Your task to perform on an android device: To change my bathroom shower , I want to search for shower on the jaquar app. 
Image 0: 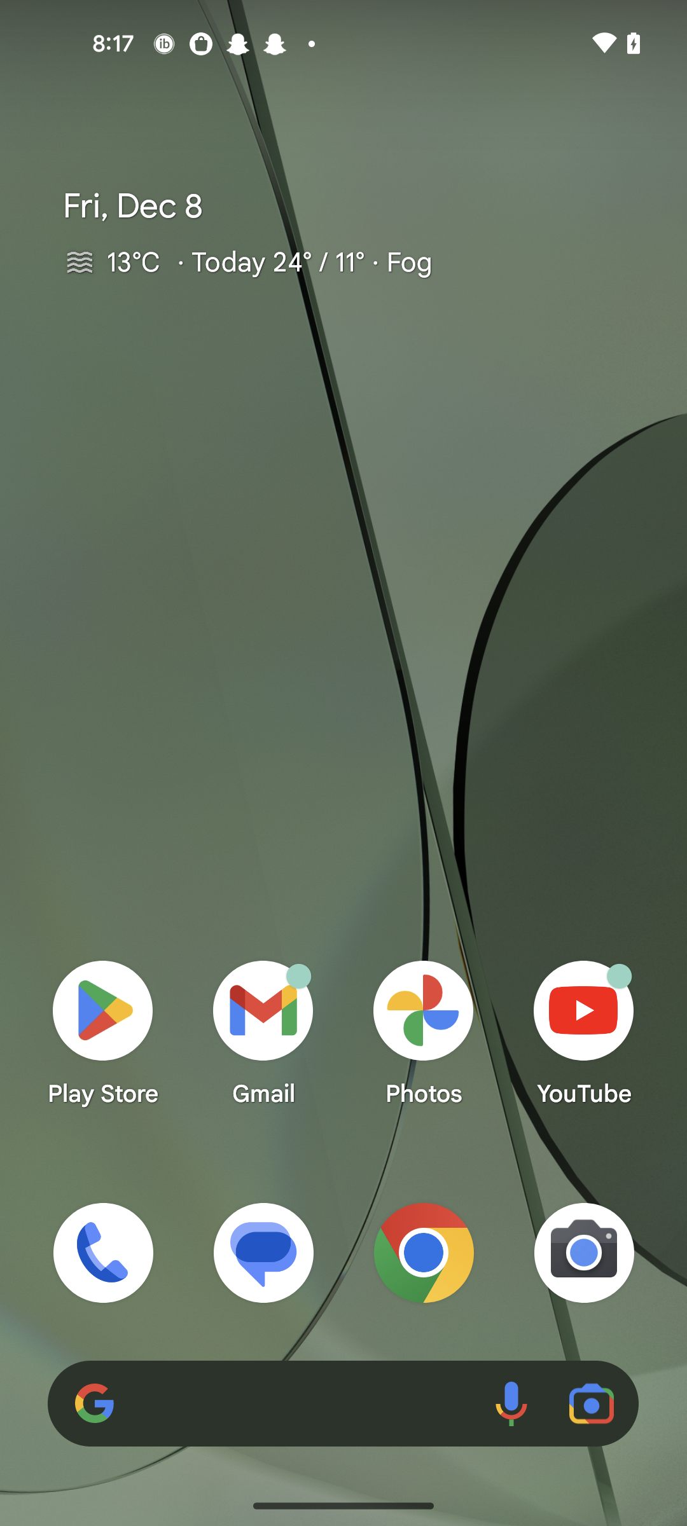
open the  jaquar app
Step 0: open app "Jaquar"
Image 1: 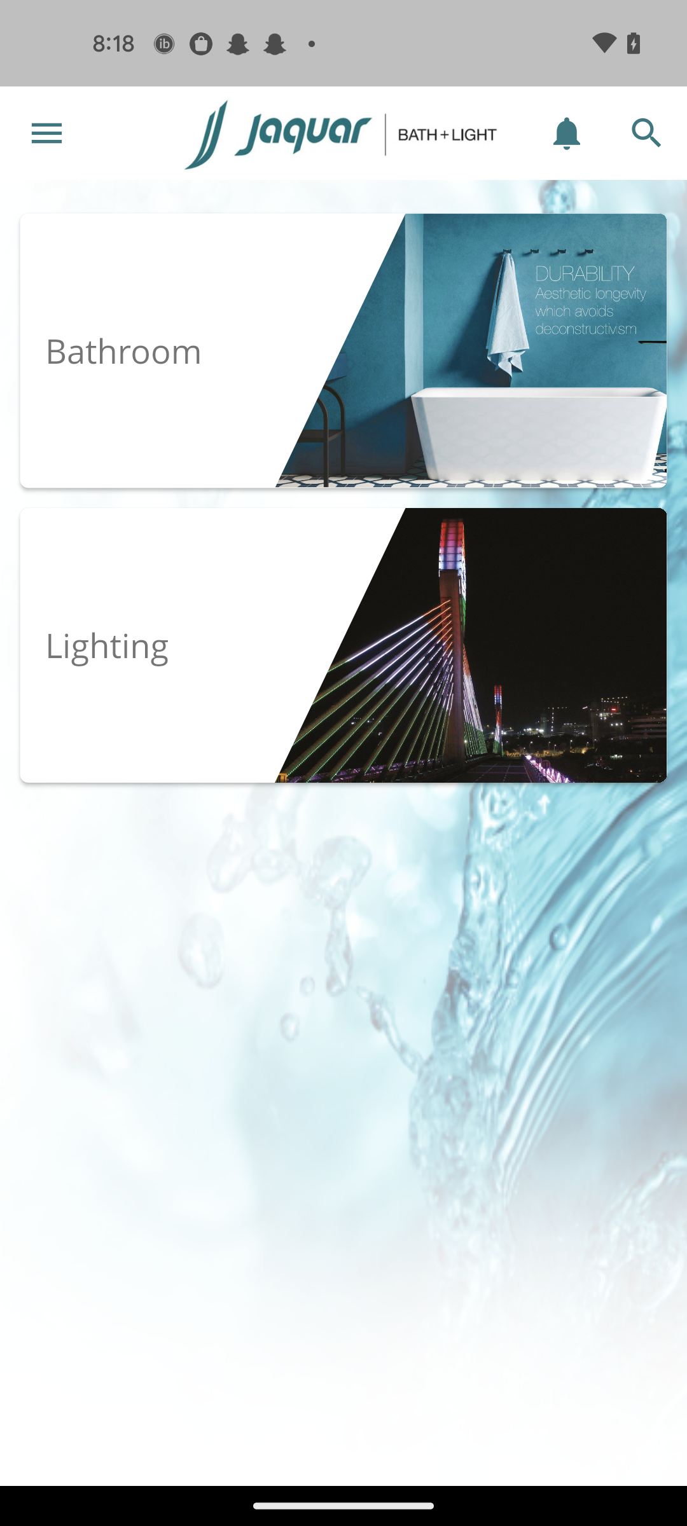
Click on the search icon 
Step 1: click (646, 132)
Image 3: 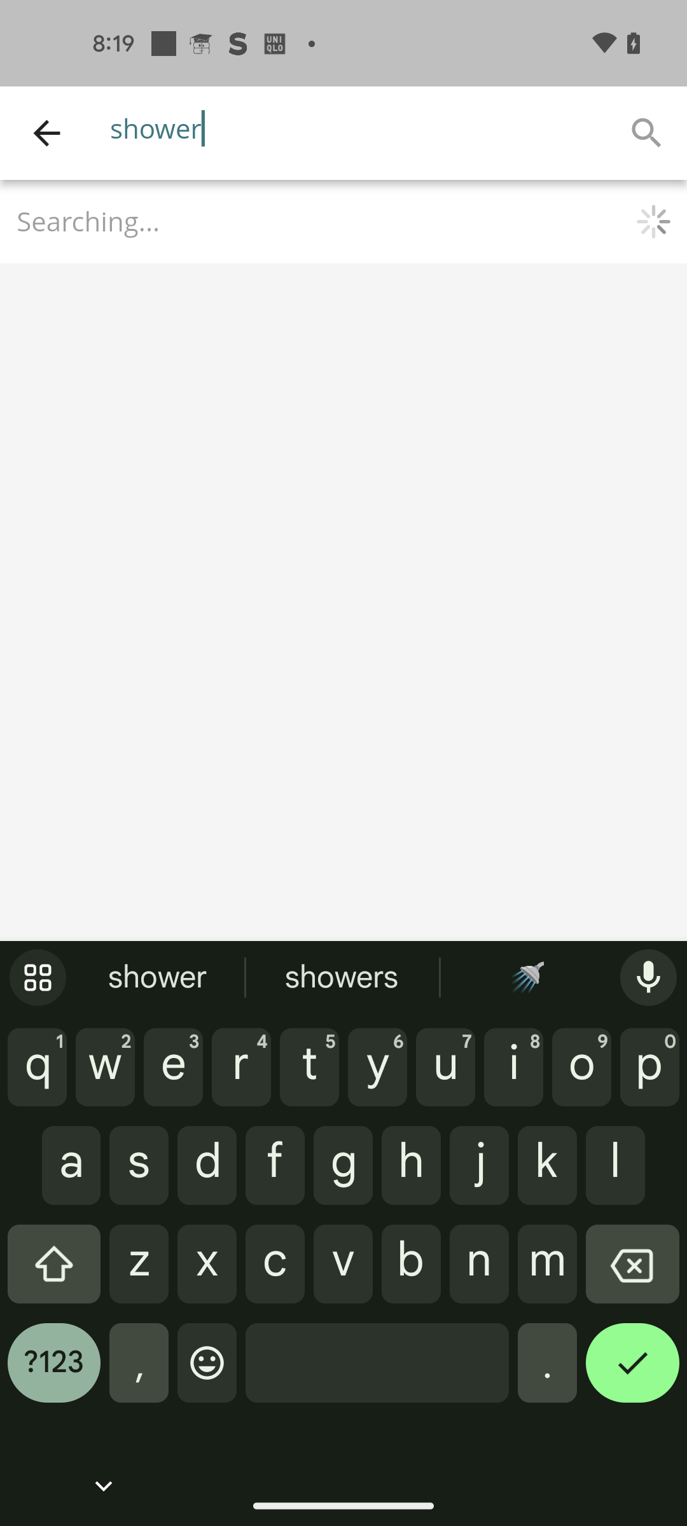
Enter a product as shower
Step 3: type "shower"
Image 4: 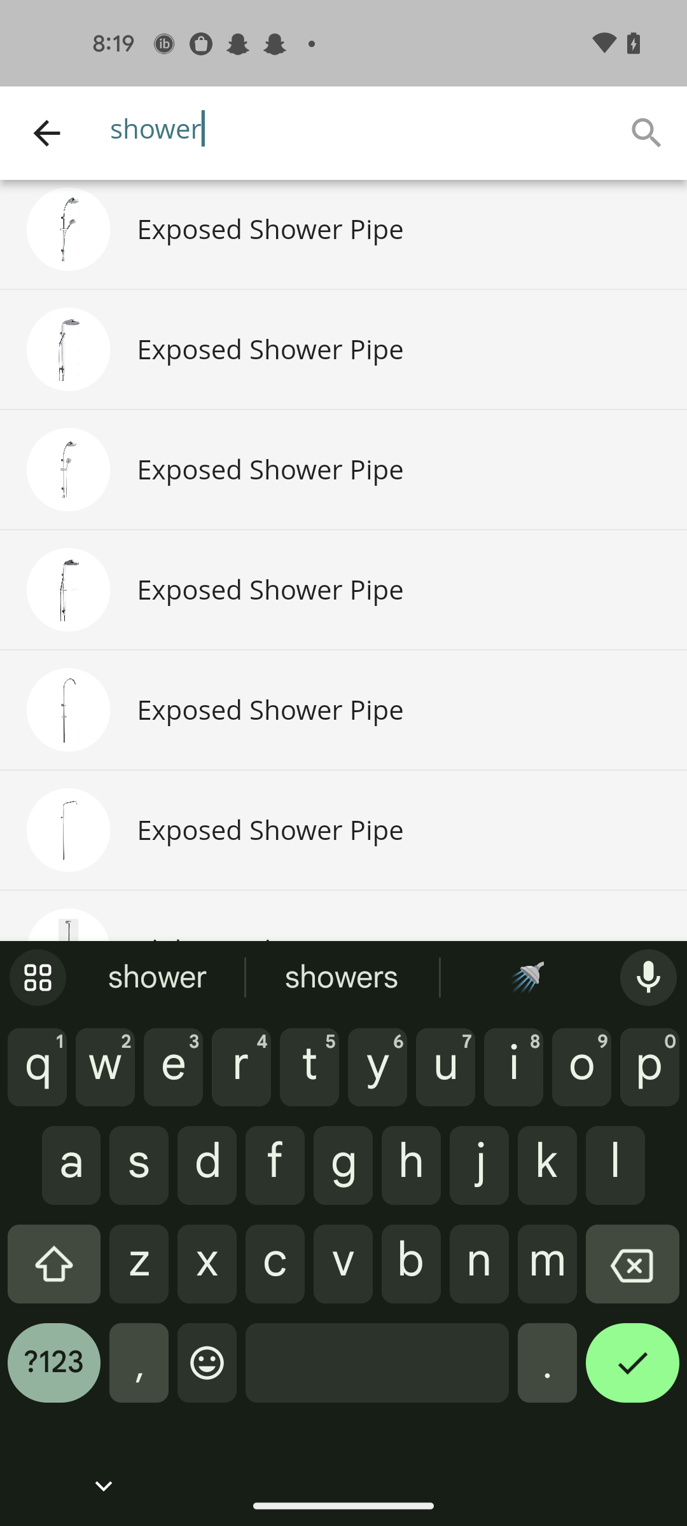
Click on the tick icon
Step 4: click (632, 1372)